Your task to perform on an android device: View the home yoga video on the MobiDrive app for a reference to look at when I'm doing my yoga session.
Image 0: 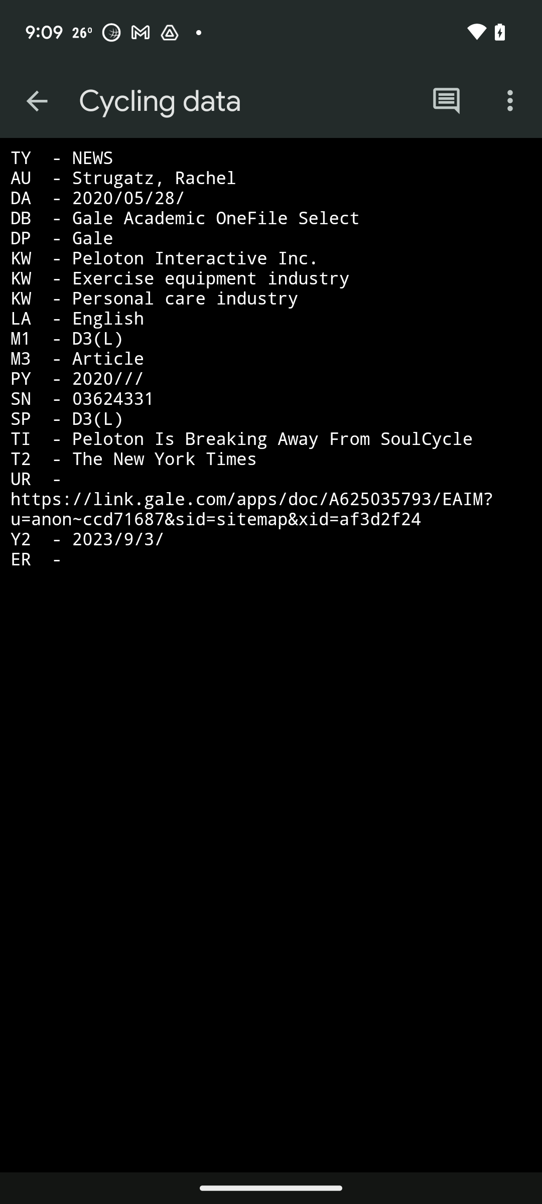
Open the MobiDrive app
Step 0: open app "MobiDrive"
Image 1: 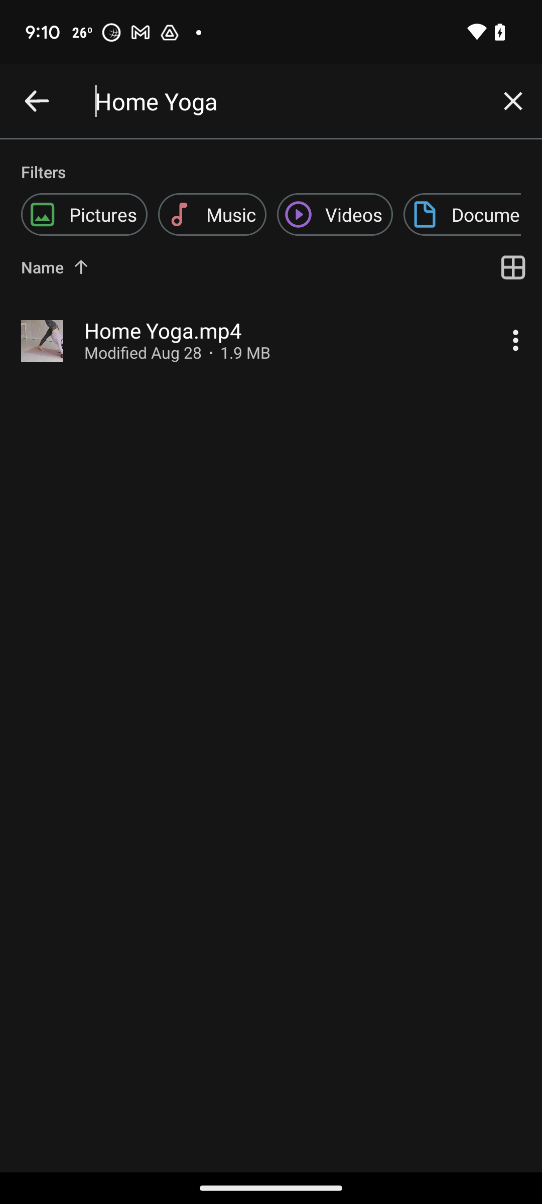
Open the home yoga video
Step 1: click (271, 341)
Image 2: 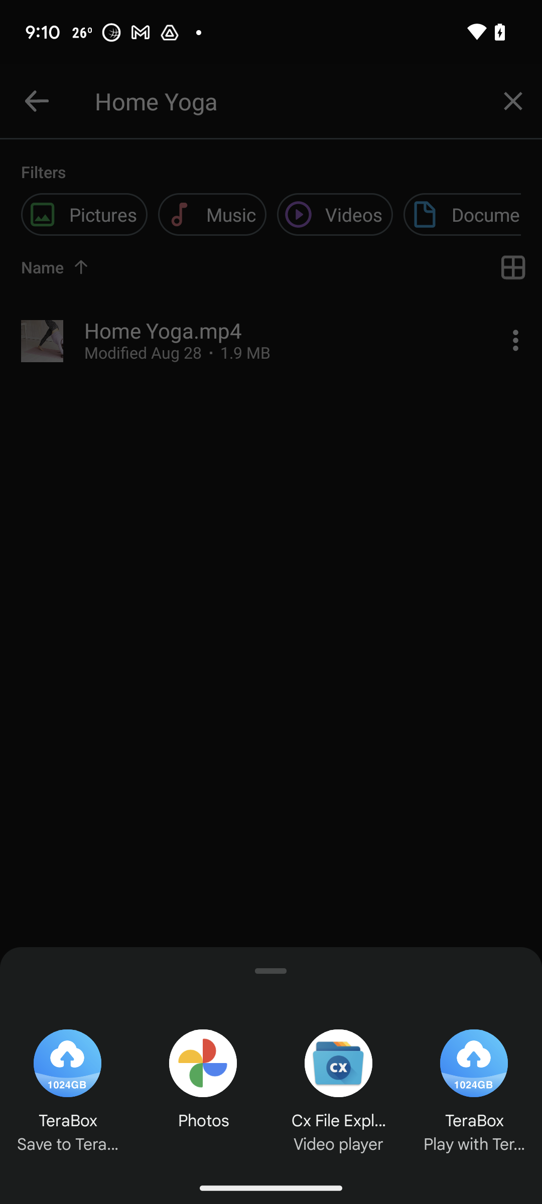
Click on the photos
Step 2: click (203, 1083)
Image 3: 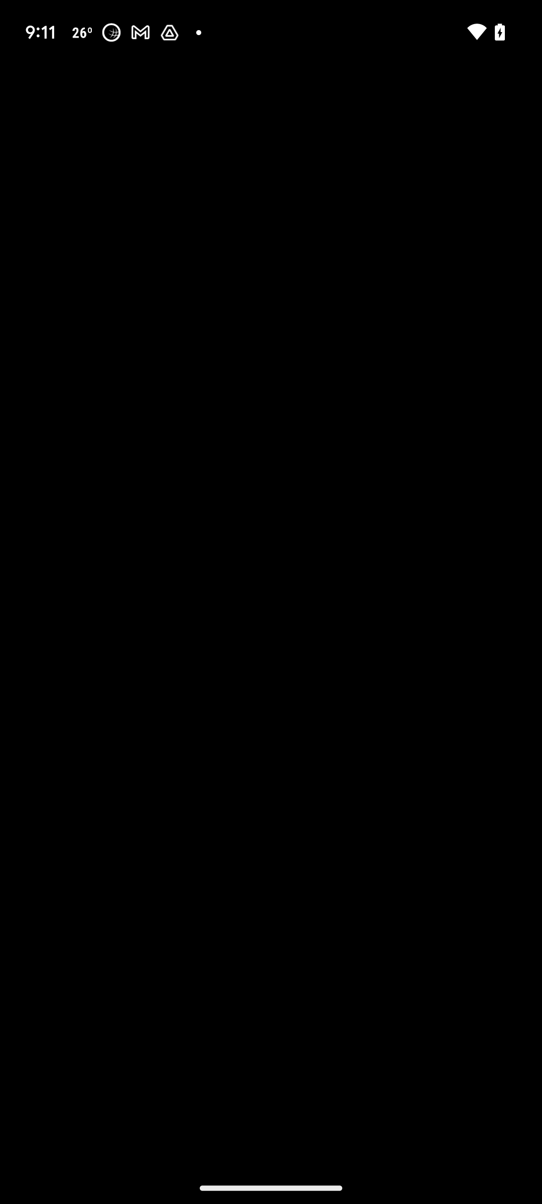
Click on the photos
Step 3: wait